Your task to perform on an android device: I want to get the direction to the bus stop to catch my bus, so get the bus stop direction in the Infobus app.
Image 0: 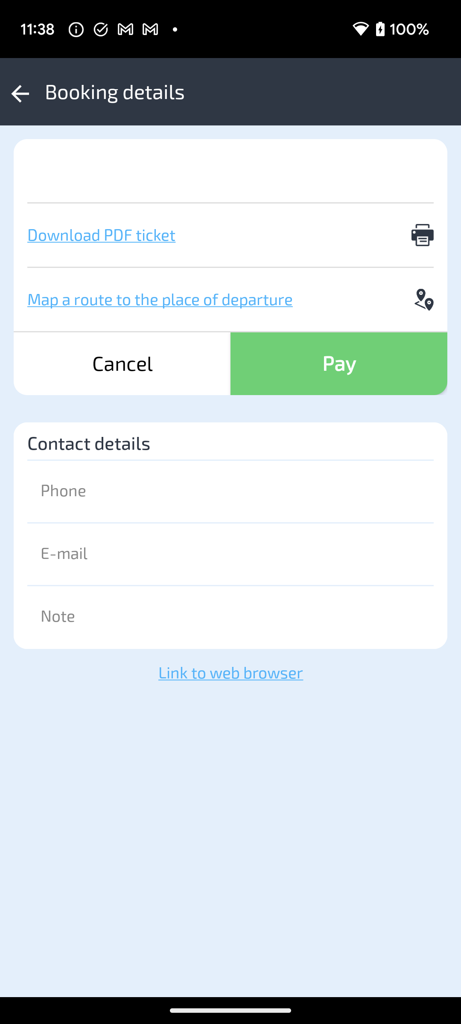
Click on the location icon to view the direction to the bus stop.
Step 0: click (237, 300)